Your task to perform on an android device: I'd want to utilise the flipkart app to compare the prices of copper wire under 500 or more.
Image 0: 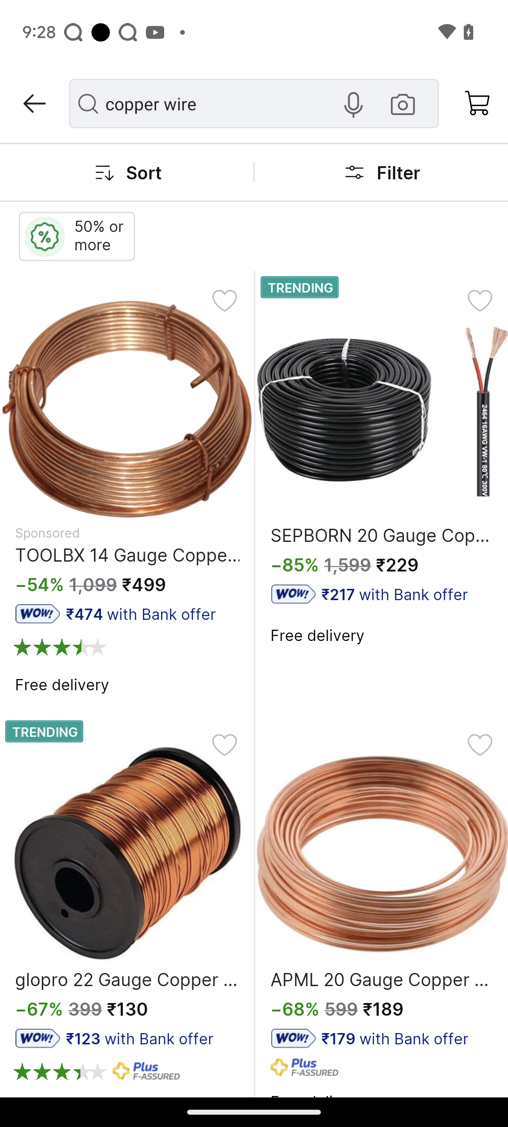
Click on the filters tab at the top right of the screen
Step 0: click (398, 172)
Image 1: 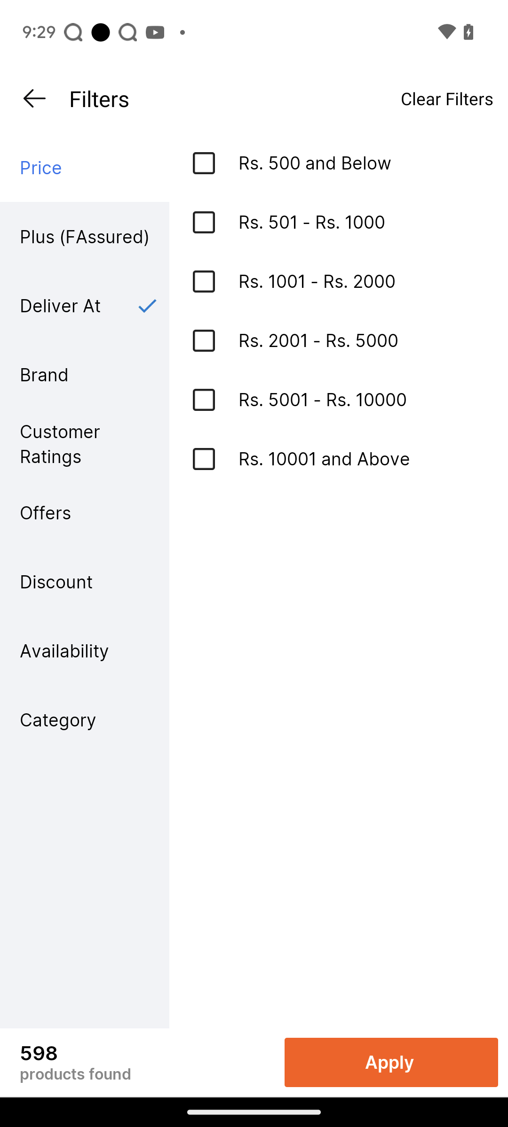
click on ₹ 500 and below
Step 1: click (361, 162)
Image 2: 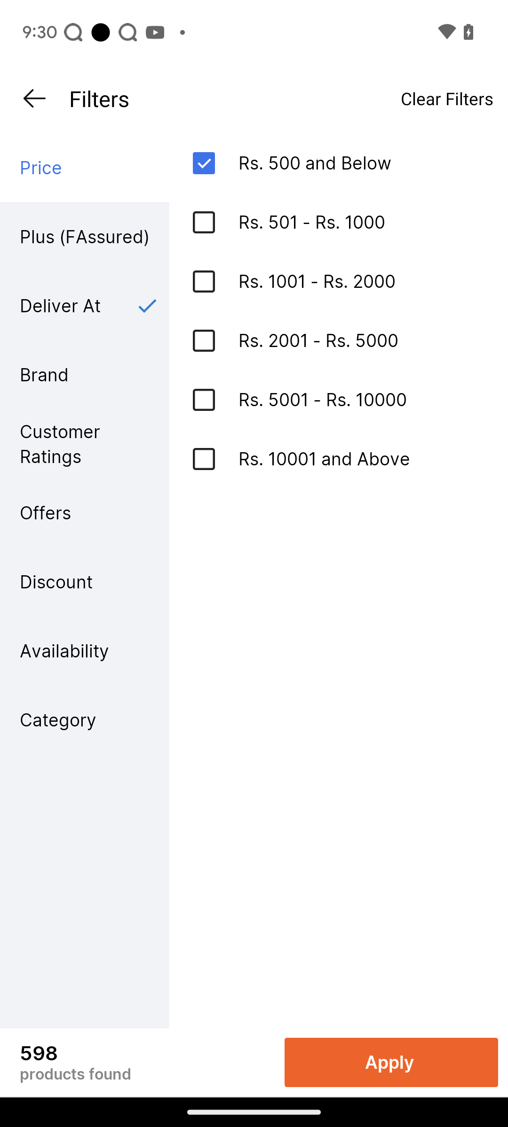
click on apply button
Step 2: click (391, 1062)